Your task to perform on an android device: I want to search for a flight from Rotterdam airport which is nearest to my home city Gouda to Newark airport which is nearest to Edison city New jersey where my dad lives between 21st December to 25th December to meet him on Christmas on the Kayak app.
Image 0: 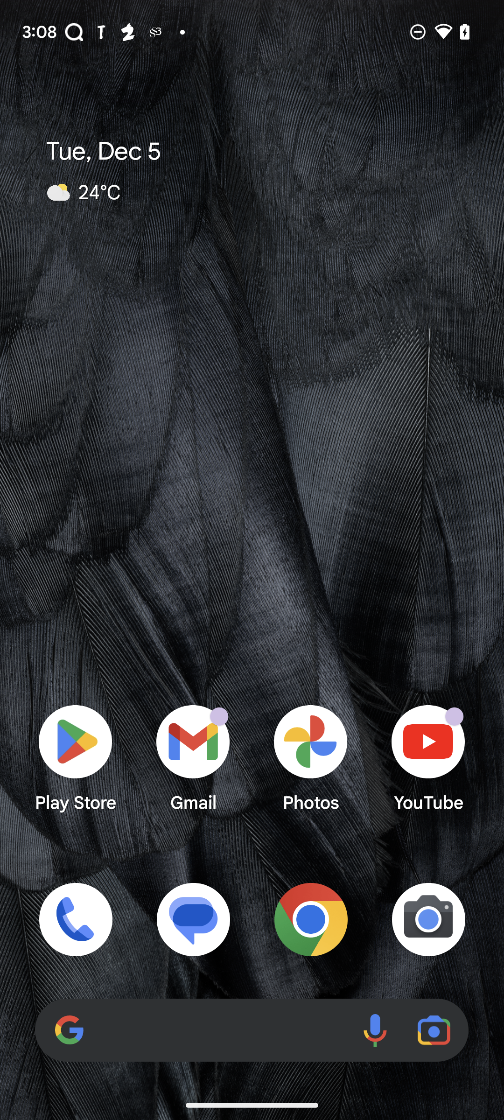
Open the Kayak app.
Step 0: open app "KAYAK"
Image 1: 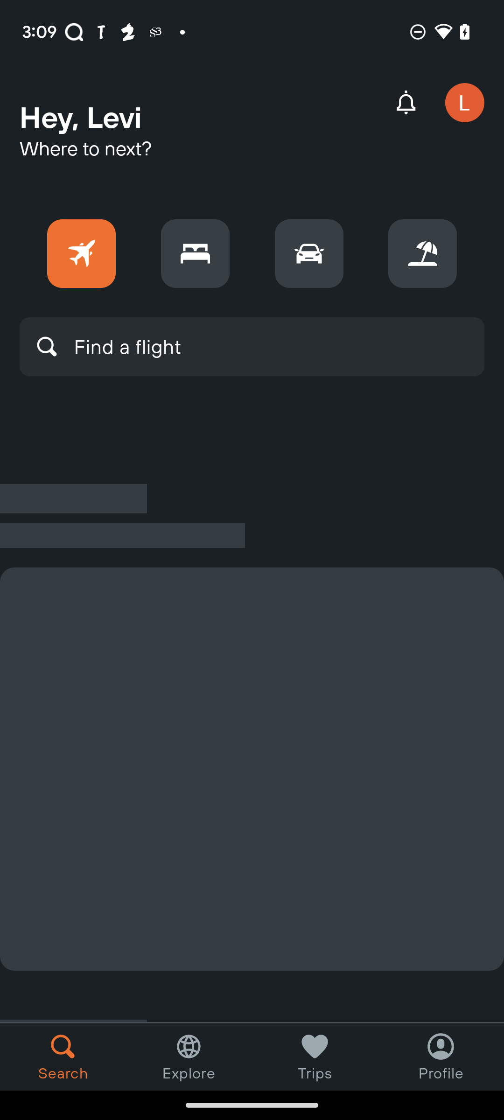
Open the Kayak app.
Step 1: wait
Image 2: 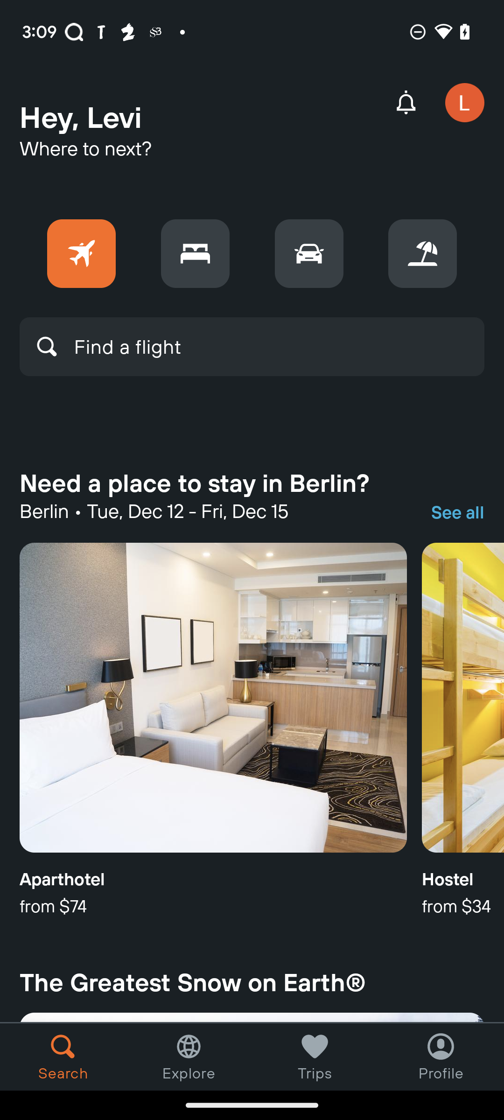
Click on Find a flight text box.
Step 2: click (252, 347)
Image 3: 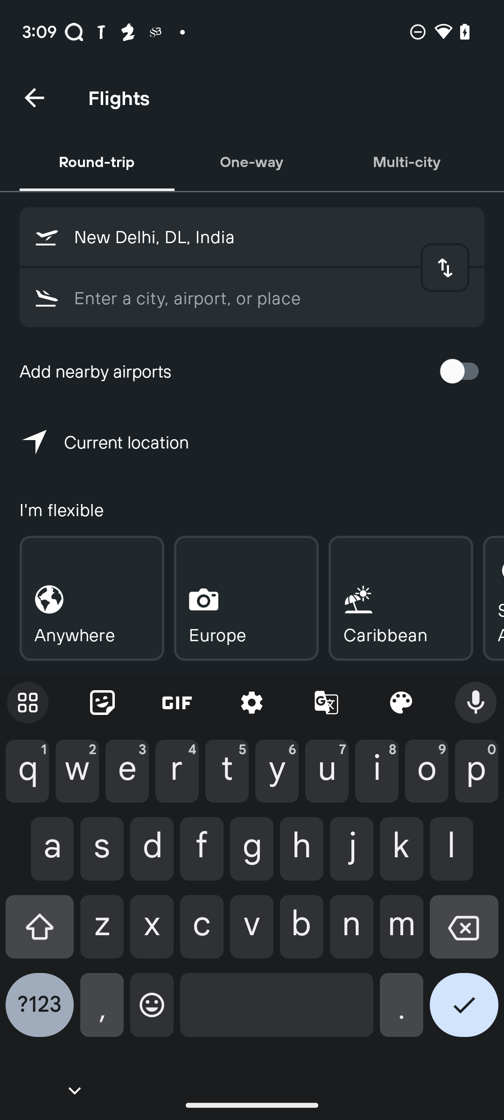
Click on one-way option.
Step 3: click (252, 161)
Image 4: 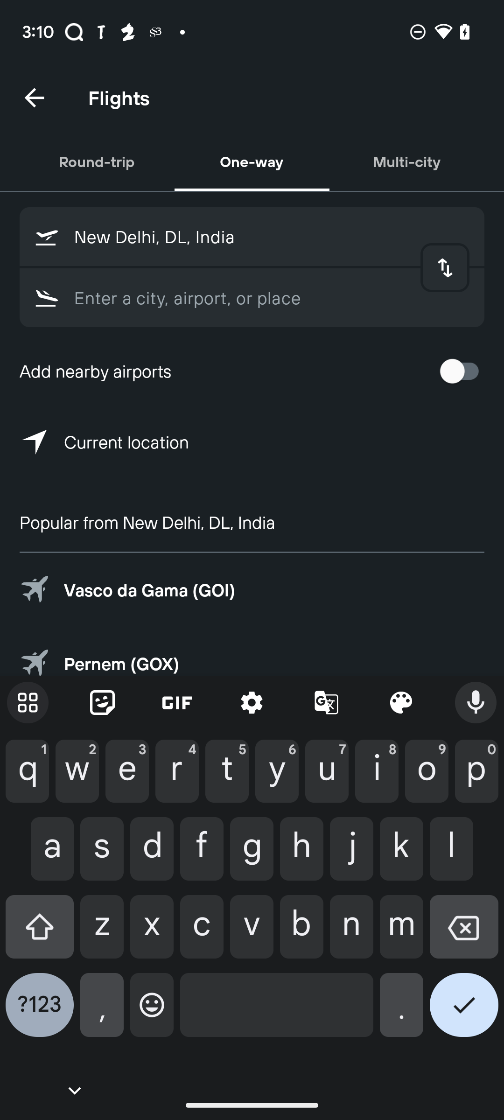
Click on the departing place text box.
Step 4: click (272, 237)
Image 5: 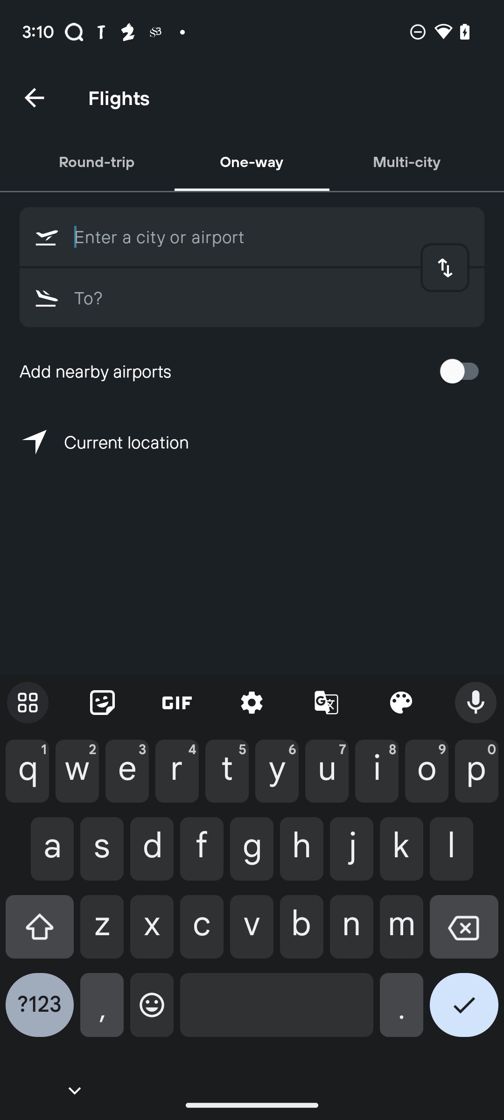
Enter Rotterdam
Step 5: type "Rotterdam"
Image 6: 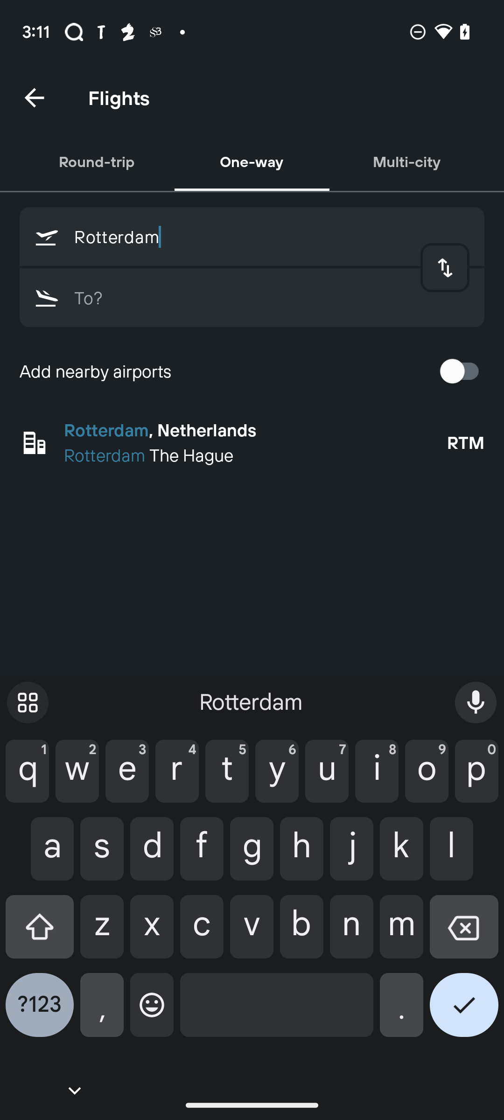
Click on the tick button.
Step 6: click (464, 1012)
Image 7: 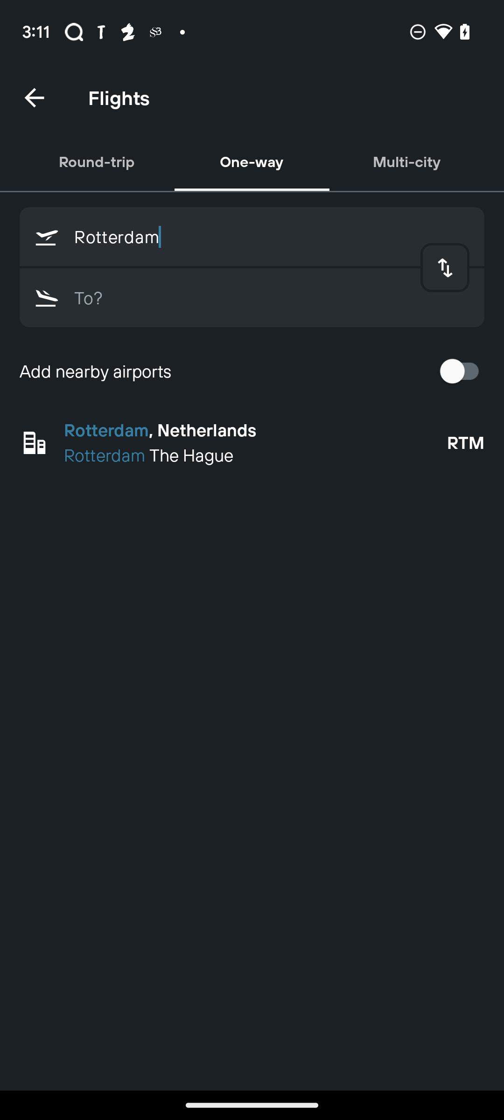
Click on the airport suggestion.
Step 7: click (255, 430)
Image 8: 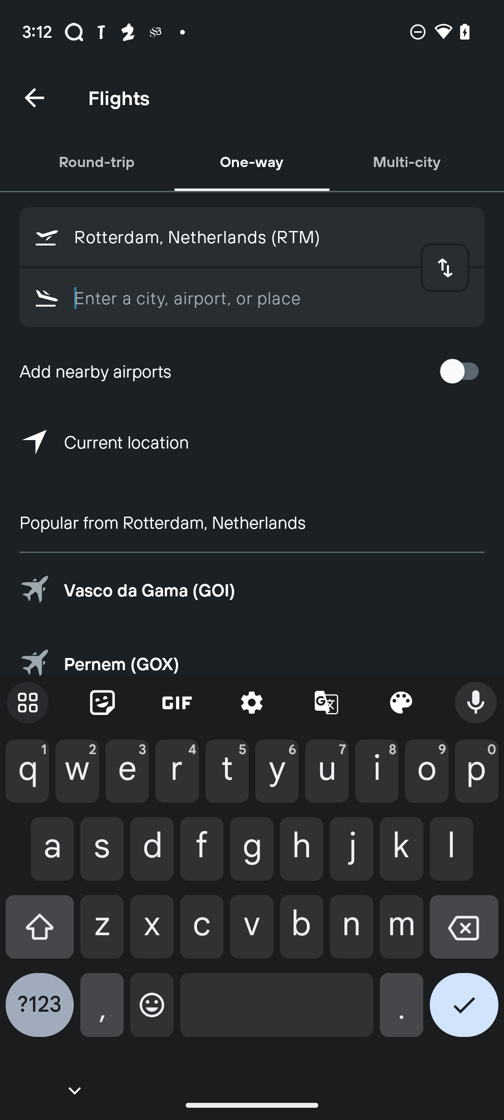
Click on the arrival text box.
Step 8: click (235, 298)
Image 9: 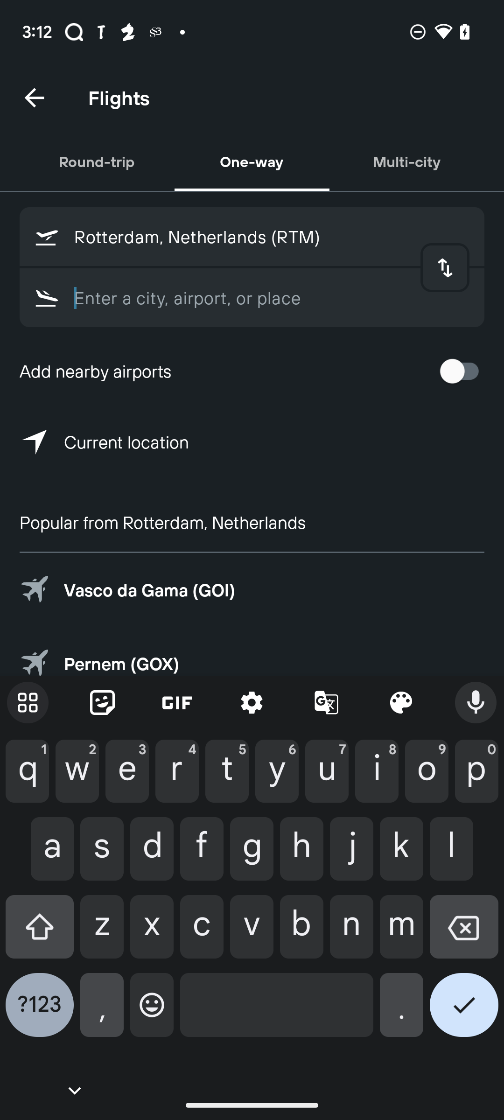
Enter Newark in the text box.
Step 9: type "Newark"
Image 10: 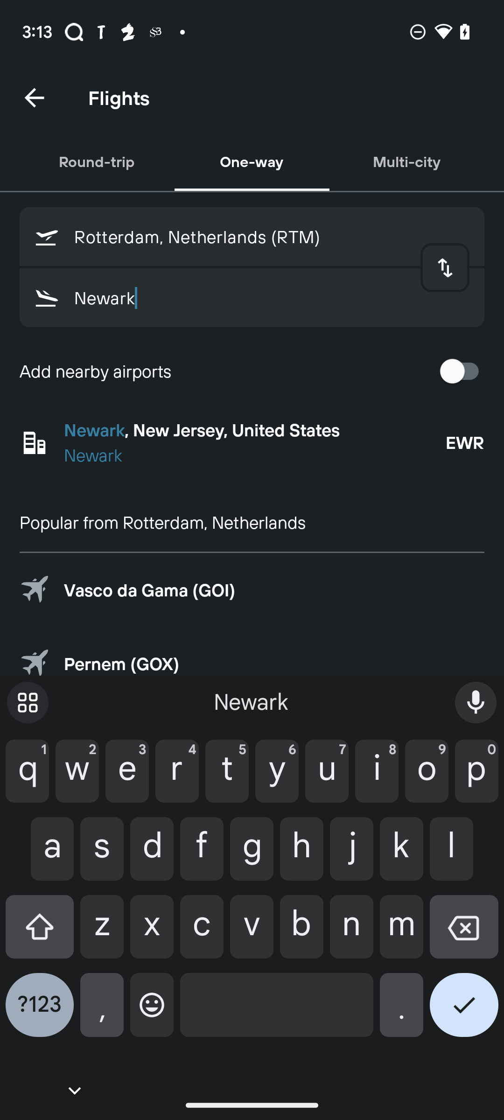
Click on the airport suggestion.
Step 10: click (255, 430)
Image 11: 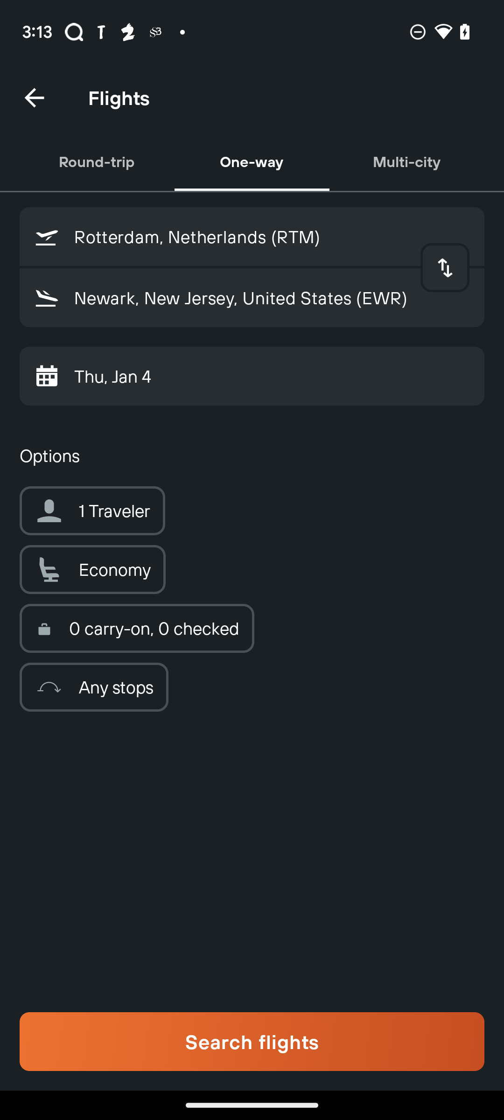
Click on Search flights option.
Step 11: click (252, 1042)
Image 12: 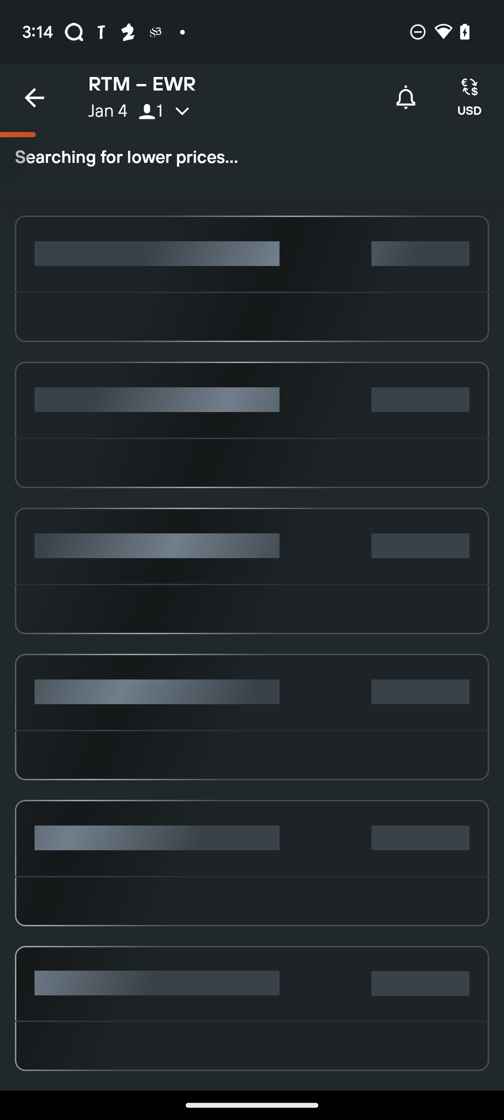
Click on Search flights option.
Step 12: wait
Image 13: 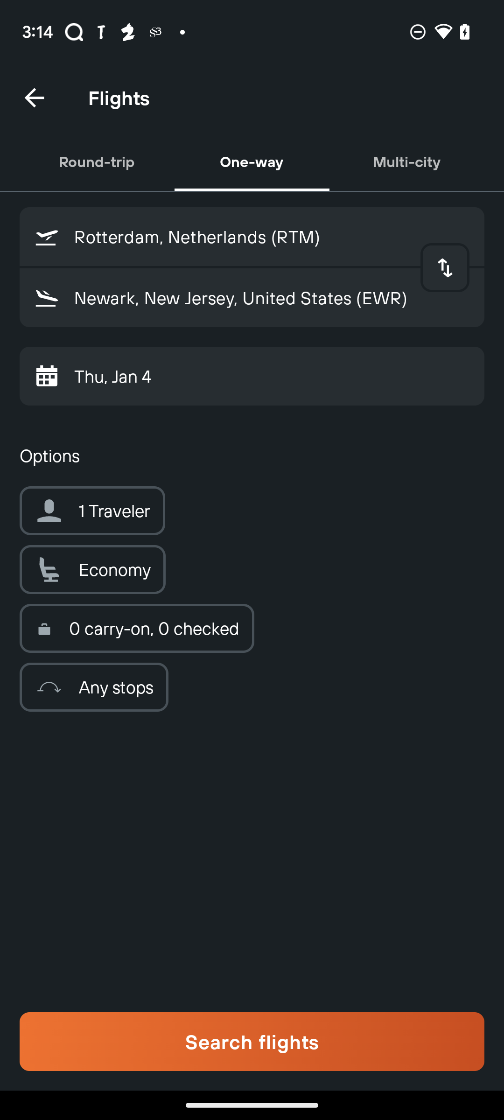
Click on the date selection option.
Step 13: click (252, 376)
Image 14: 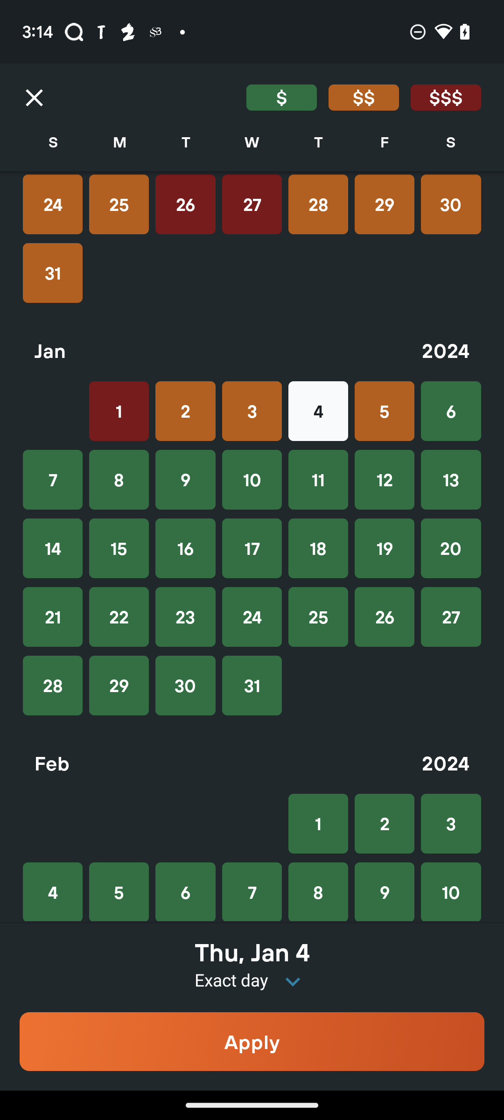
Swipe down to view December 21
Step 14: scroll up
Image 15: 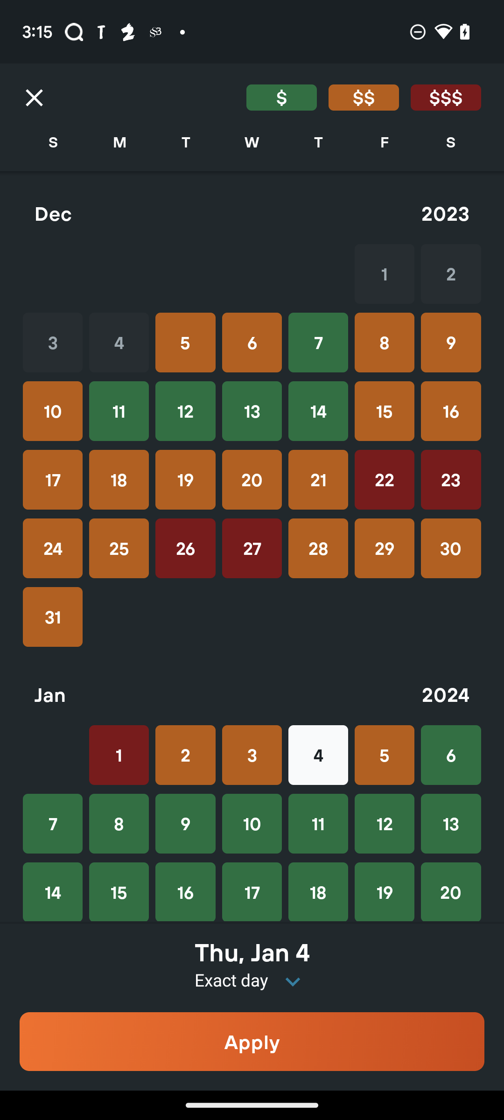
Click on the 21 of December.
Step 15: click (318, 480)
Image 16: 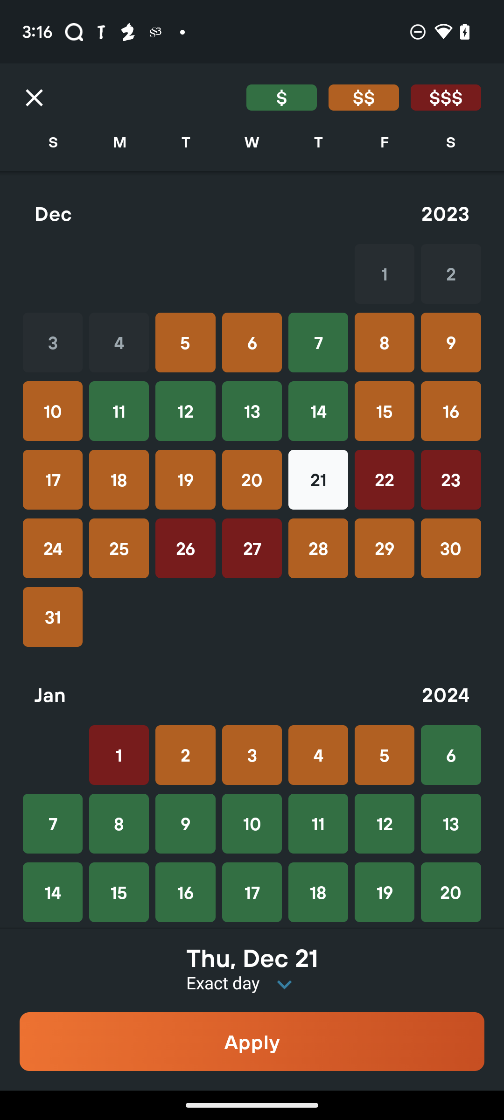
Click on Apply button.
Step 16: click (252, 1042)
Image 17: 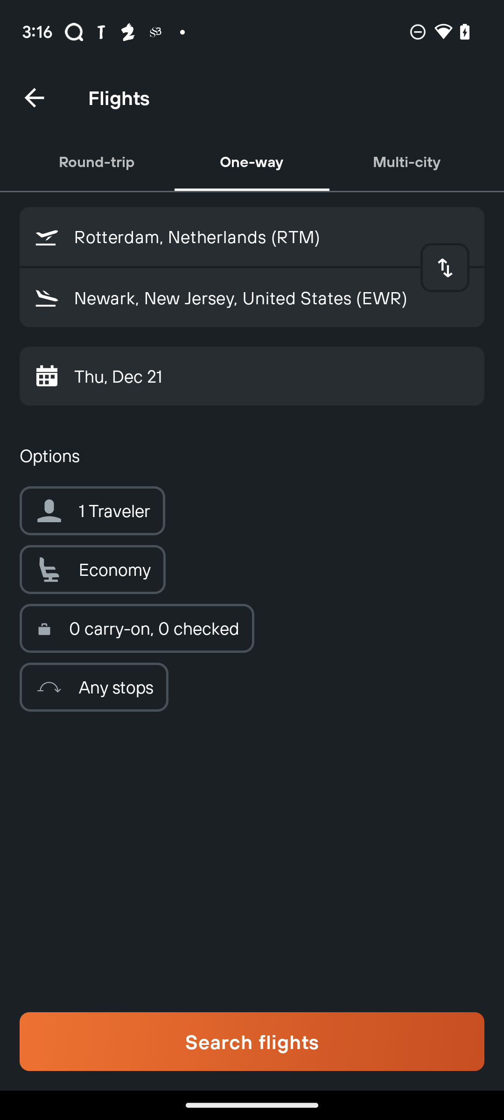
Click on the Search flights option.
Step 17: click (252, 1042)
Image 18: 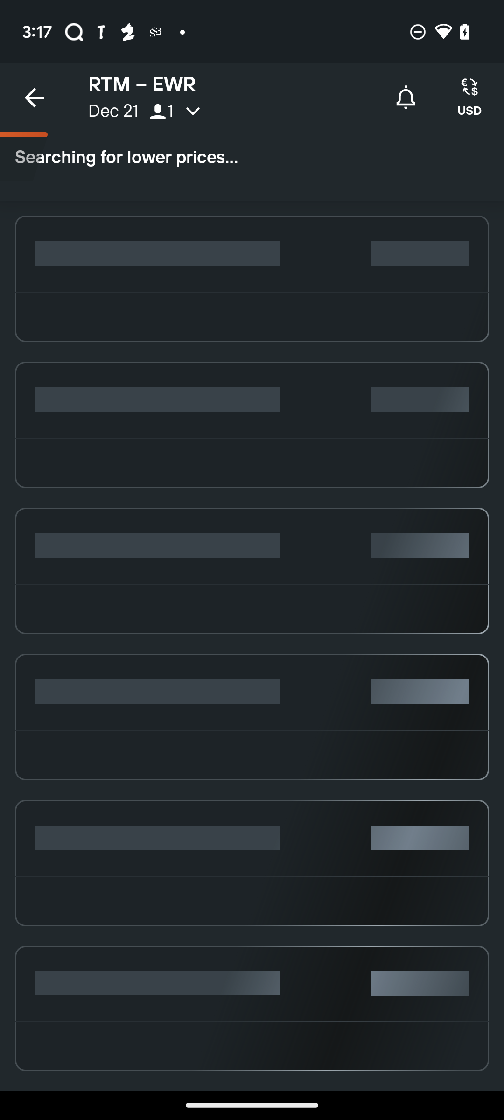
Click on the Search flights option.
Step 18: wait